Your task to perform on an android device: Open IKEA App and search for the product ELLOVEN padlock, white
Image 0: 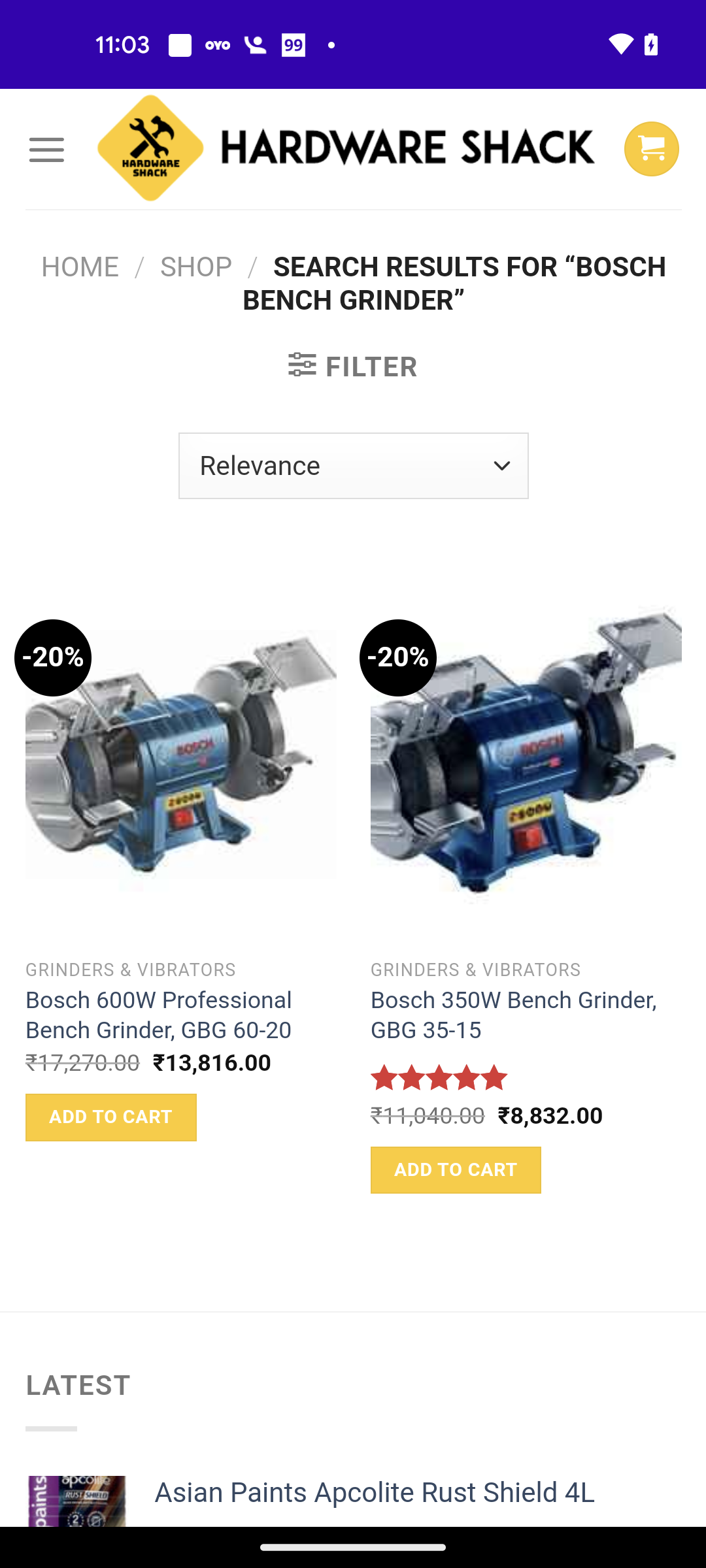
Open IKEA App
Step 0: open app "IKEA"
Image 2: 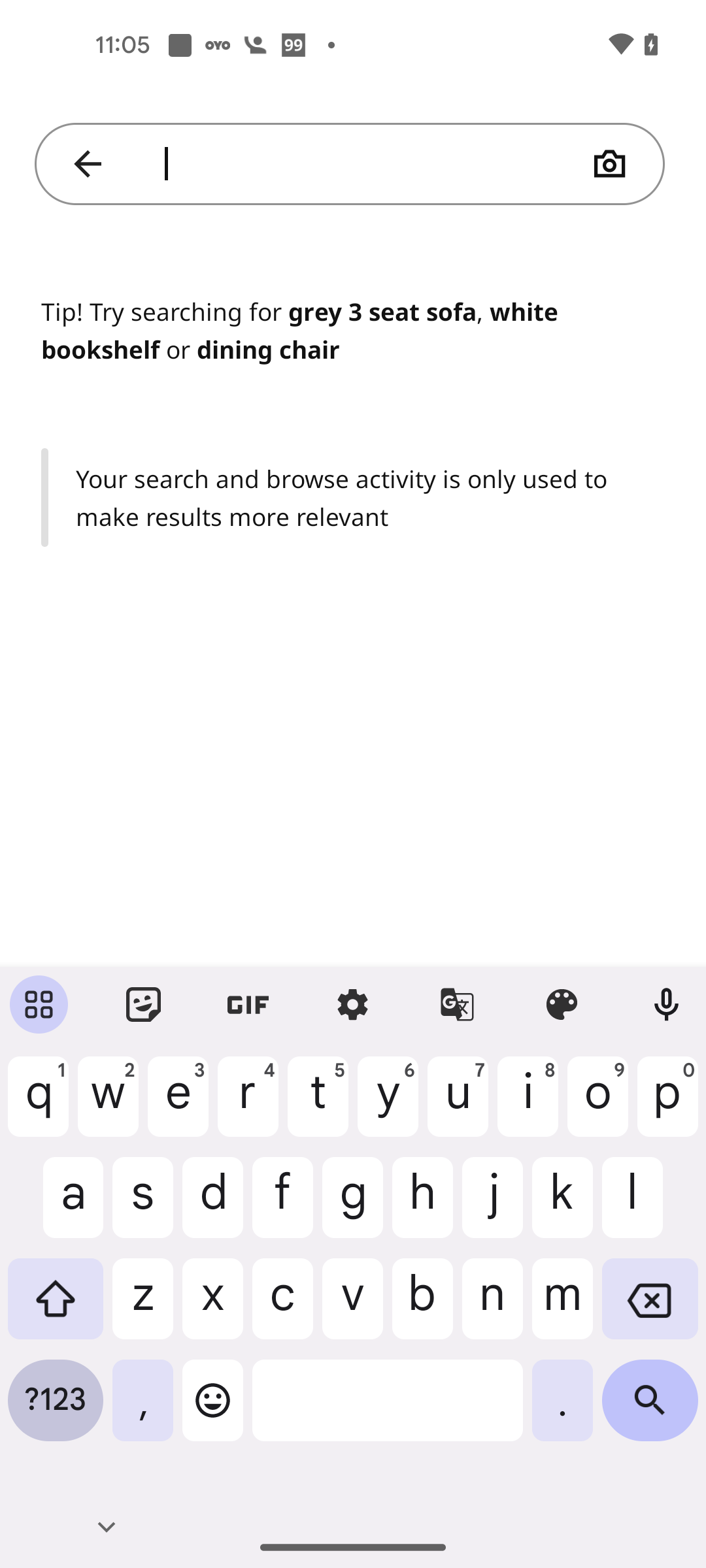
Search for ELLOVEN padlock, white
Step 2: type "ELLOVEN padlock, white"
Image 3: 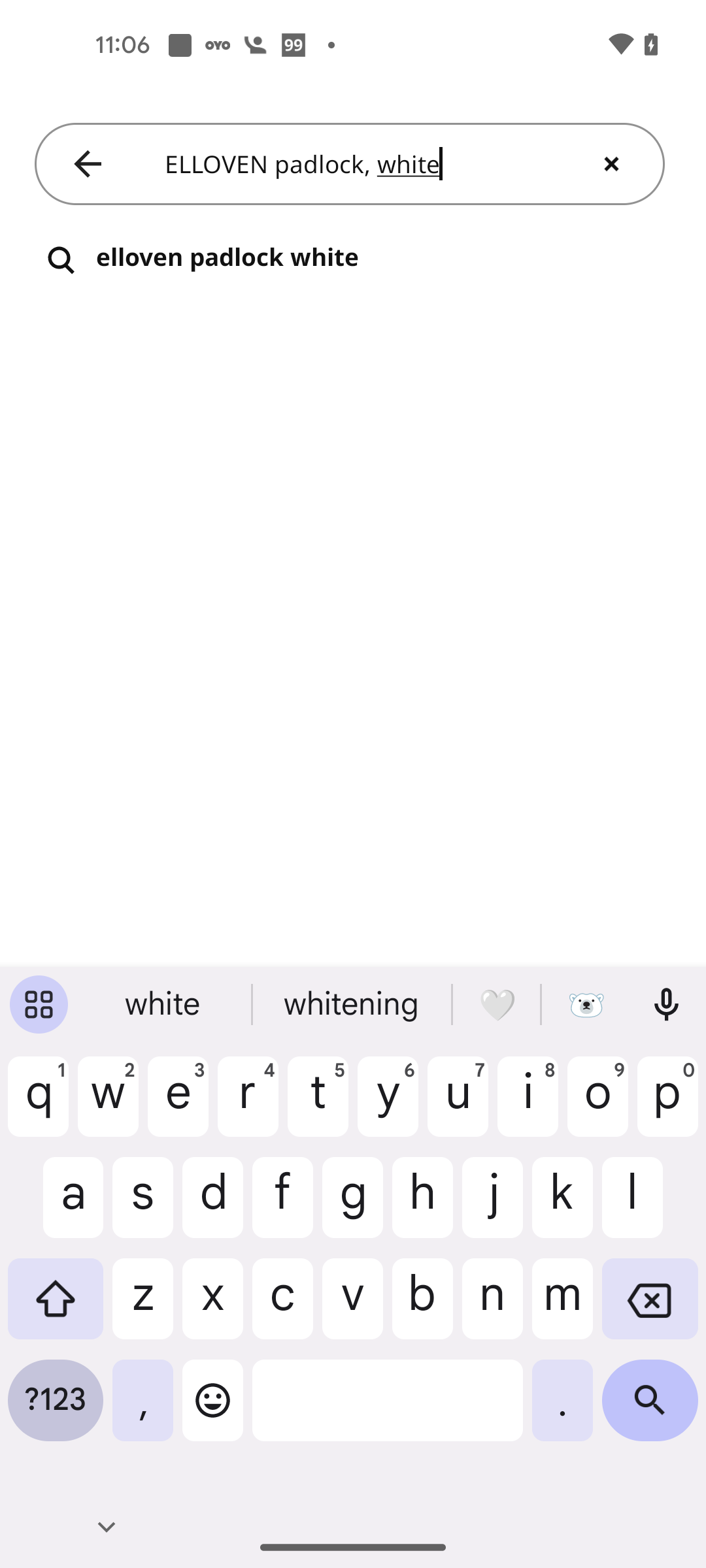
Click on the search icon at the bottom right corner of the screen
Step 3: click (650, 1410)